Your task to perform on an android device: Next month, my friend Carlos and I are travelling to Salvador. I'll use the MakeMyTrip app to hunt for lodging for two people visiting Salvador from November 8 to November 11.
Image 0: 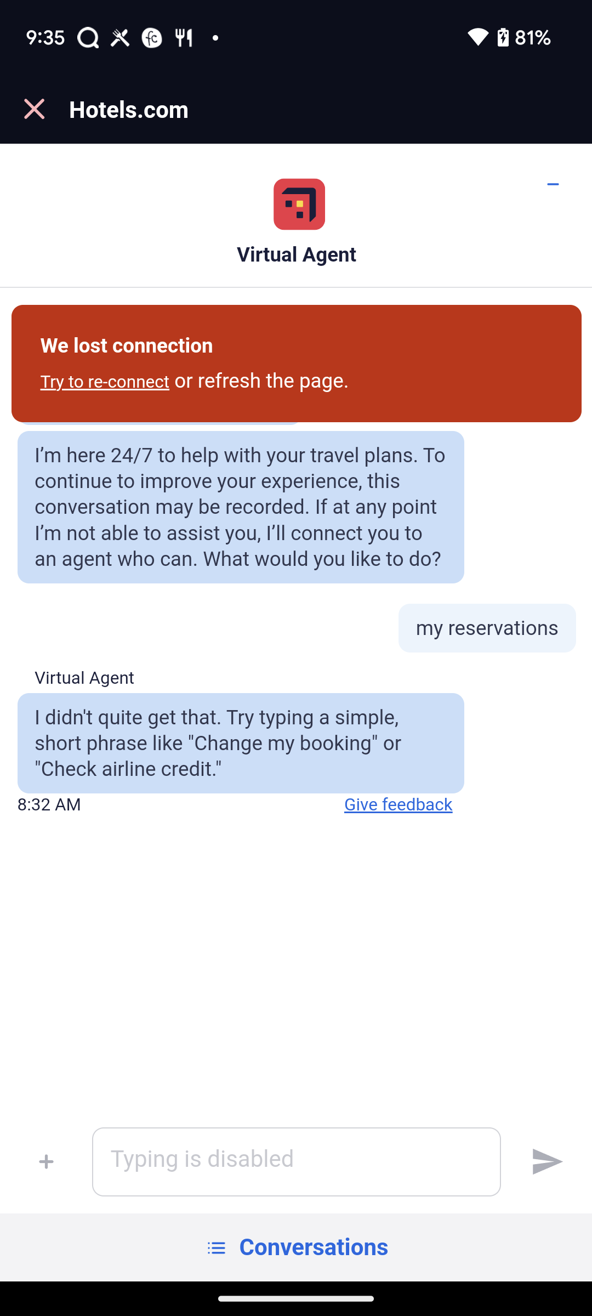
Open MakeMyTrip App
Step 0: open app "MakeMyTrip"
Image 1: 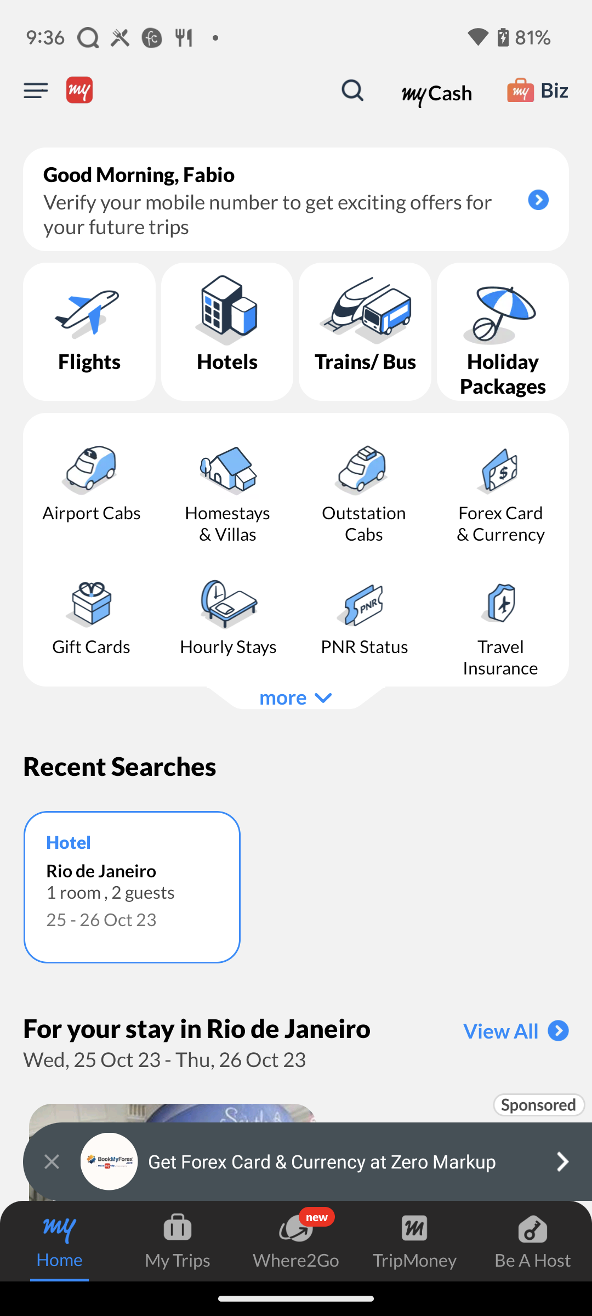
Click on the Hotels section
Step 1: click (227, 332)
Image 2: 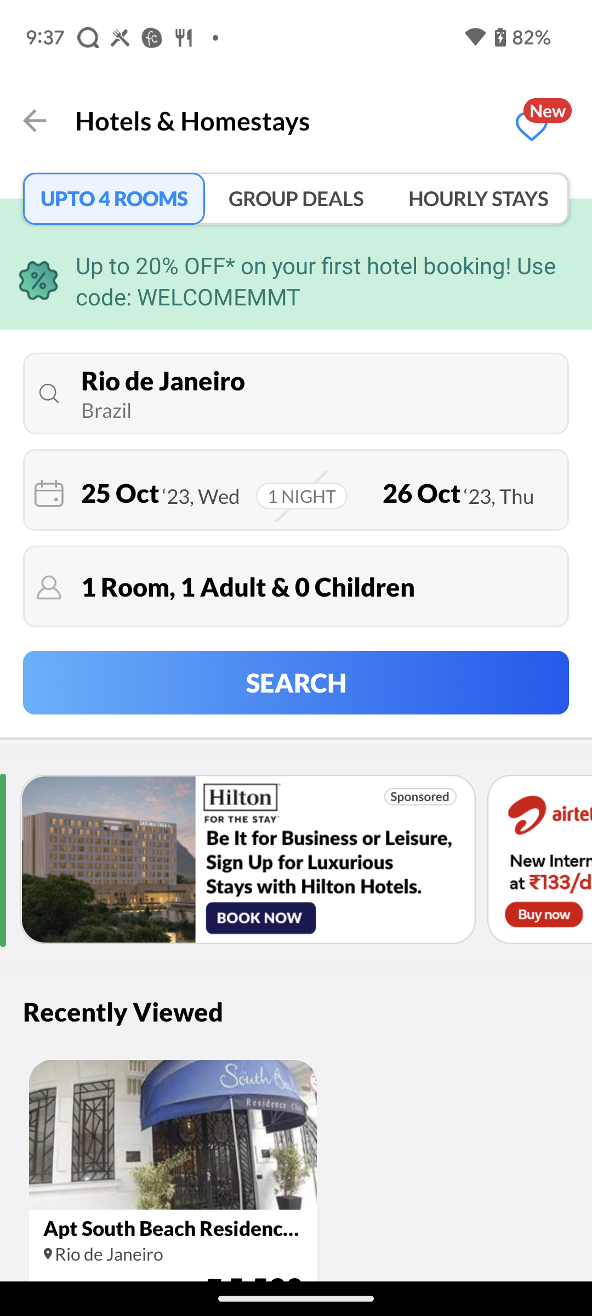
Click on the destination search bar
Step 2: click (296, 394)
Image 3: 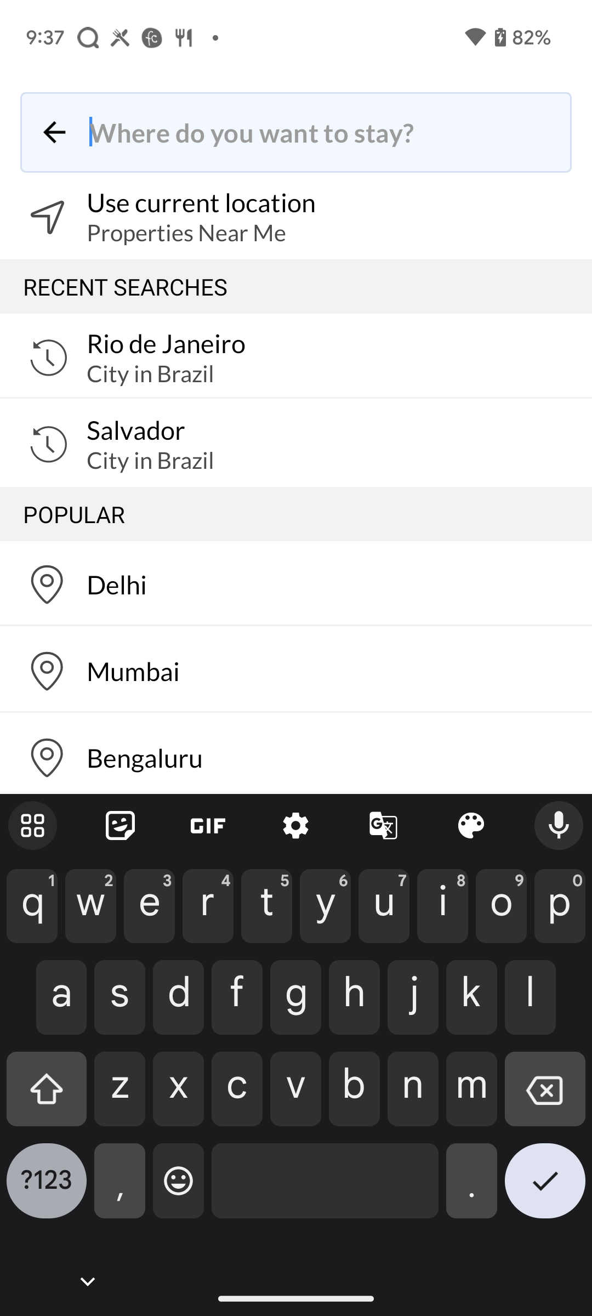
Search for Salvador
Step 3: type "Salvador"
Image 4: 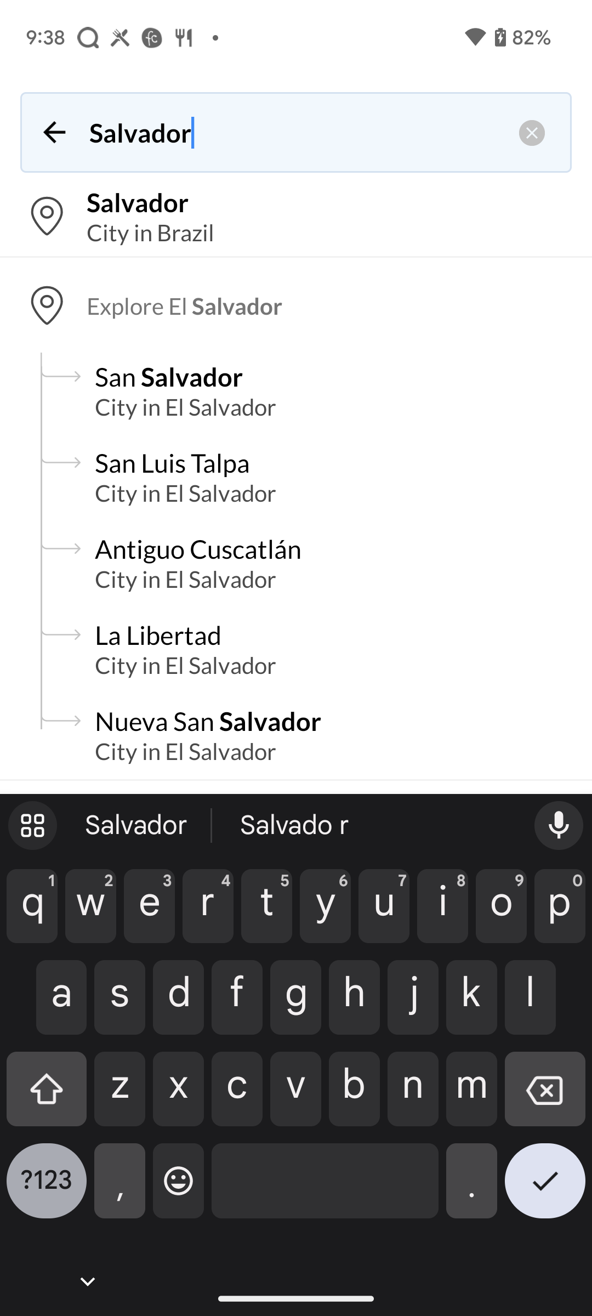
Click on the first search option
Step 4: click (150, 232)
Image 5: 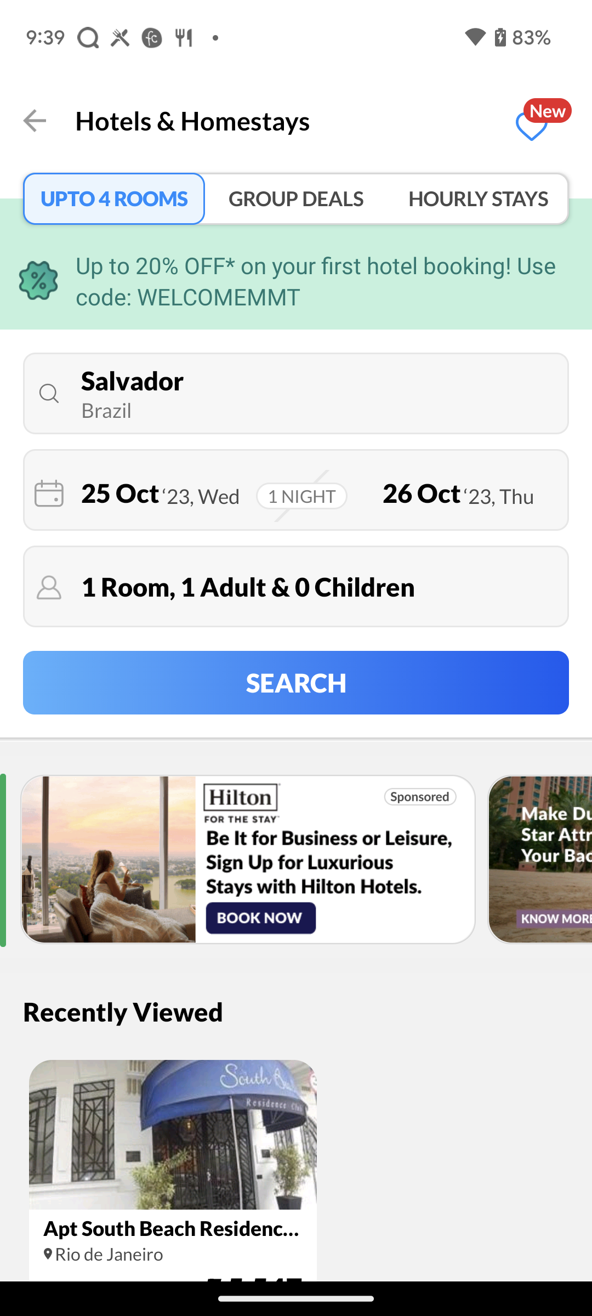
Click on the date section
Step 5: click (120, 493)
Image 6: 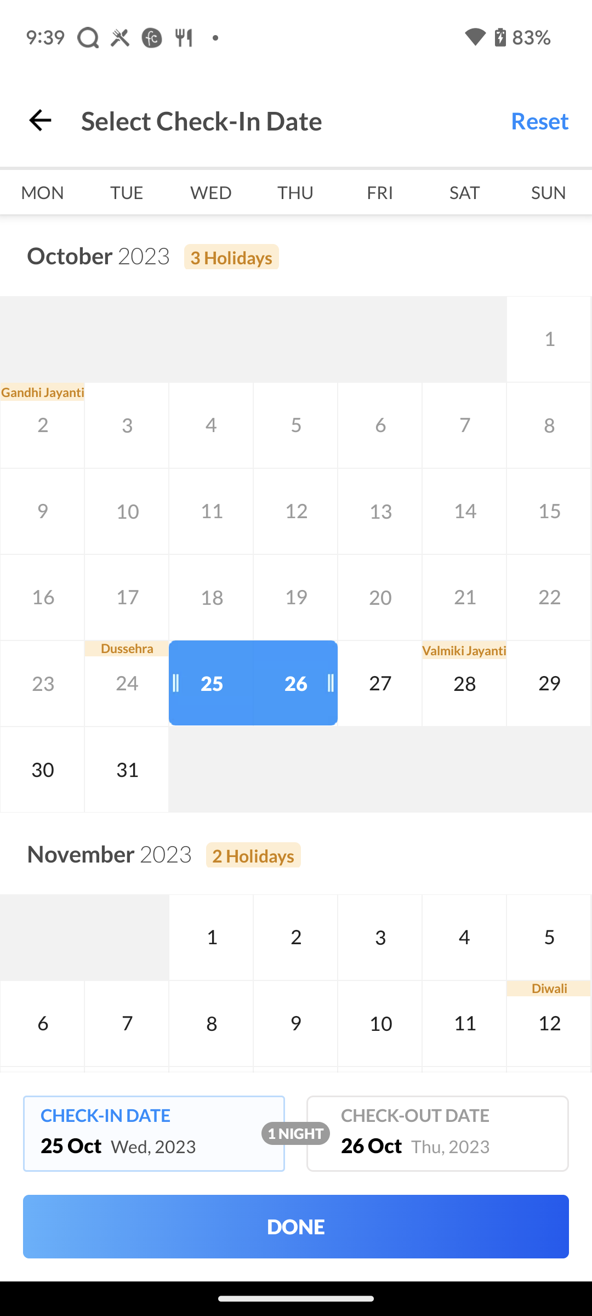
select check-in date as November 8
Step 6: click (210, 1023)
Image 7: 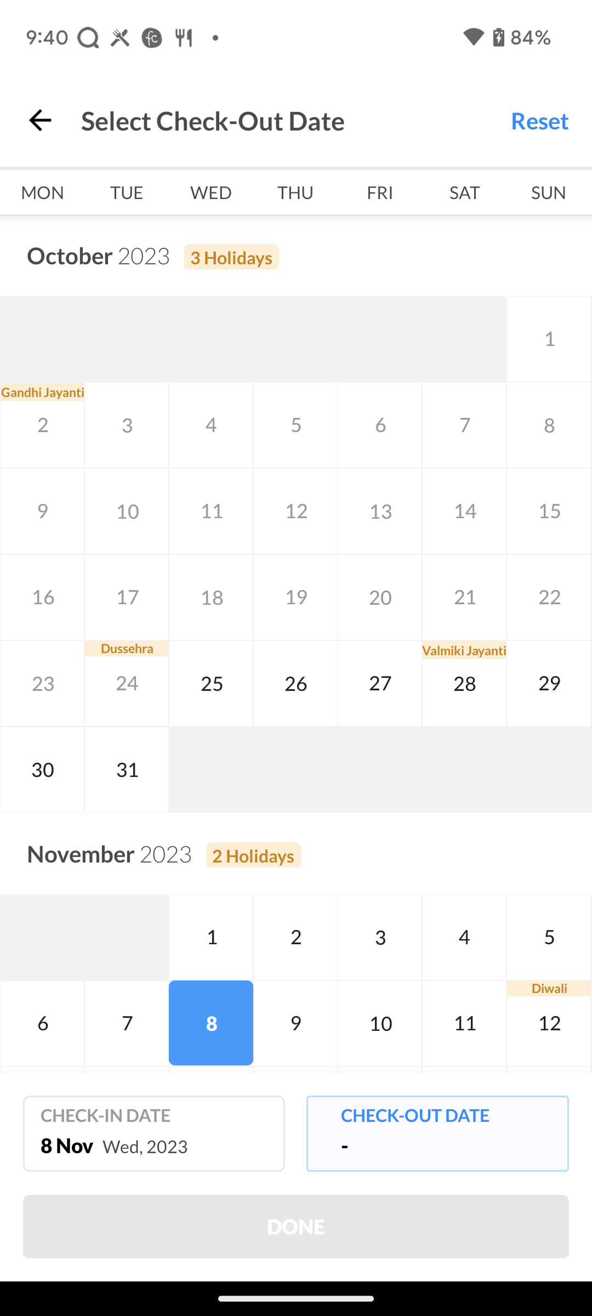
select Check-out date as November 11
Step 7: click (464, 1023)
Image 8: 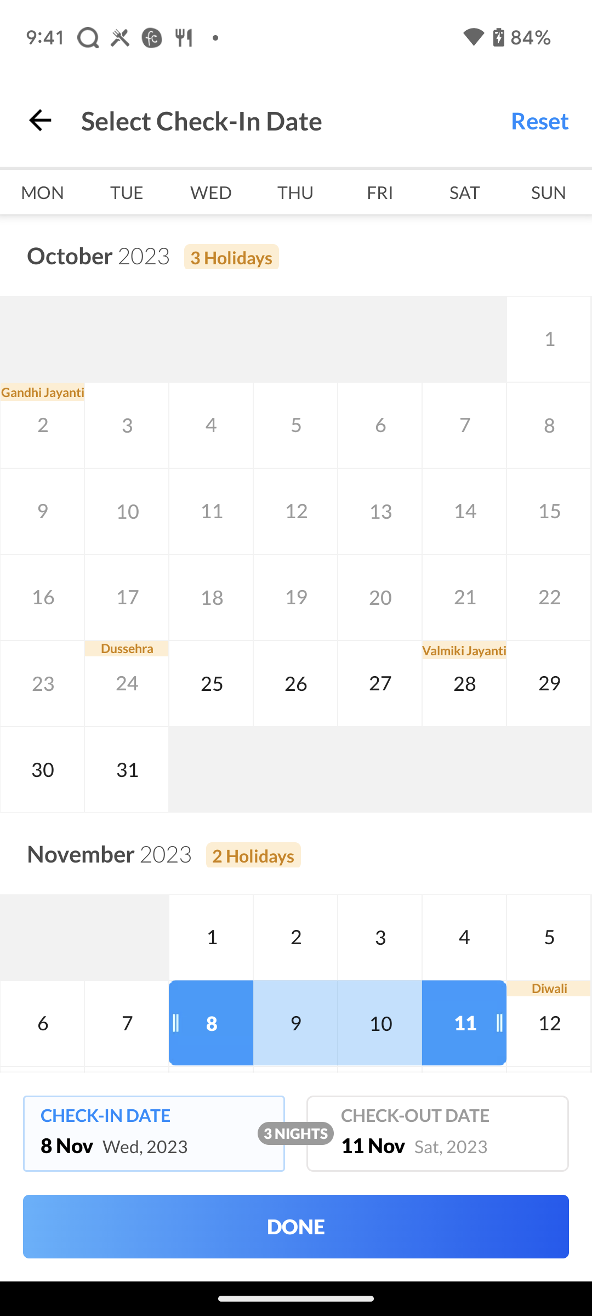
Click on the Done option at the bottom of the screen
Step 8: click (295, 1195)
Image 9: 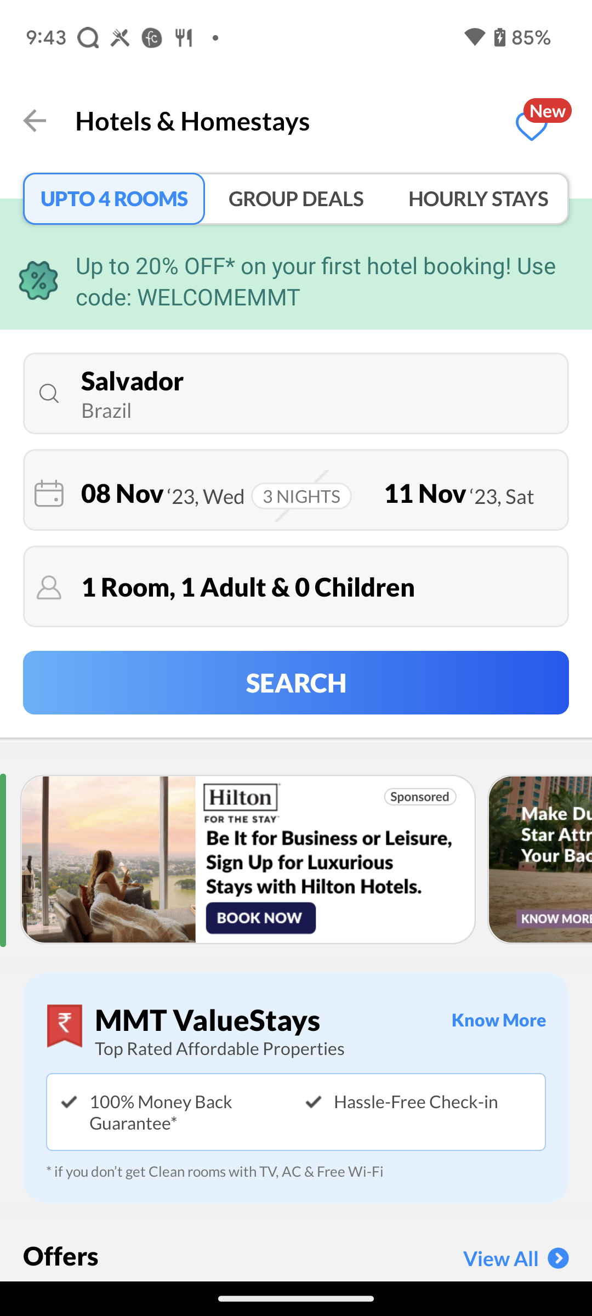
click on Rooms and Guests section
Step 9: click (248, 587)
Image 10: 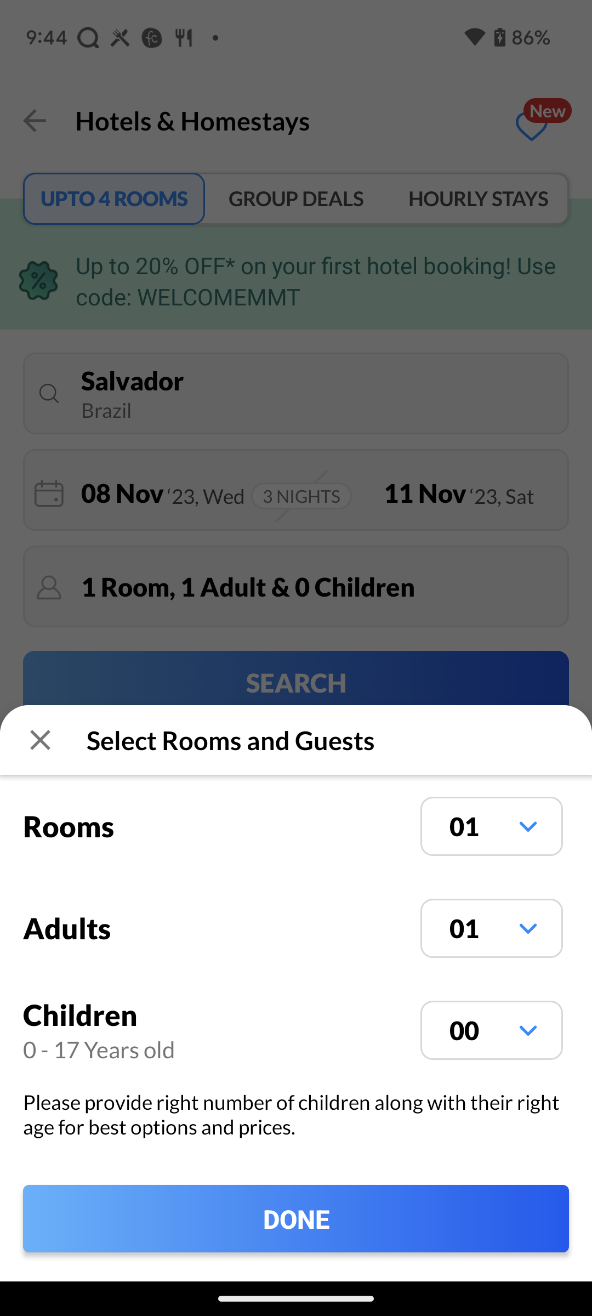
Click on the Drop down box of Adults
Step 10: click (296, 928)
Image 11: 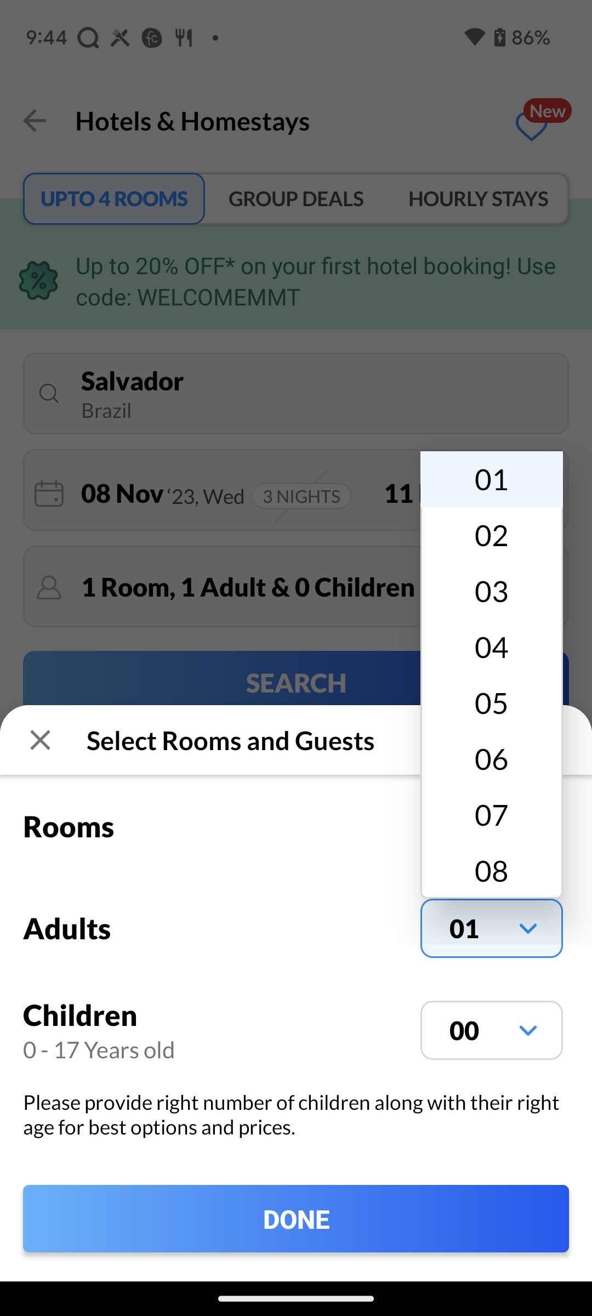
Select 02
Step 11: click (492, 535)
Image 12: 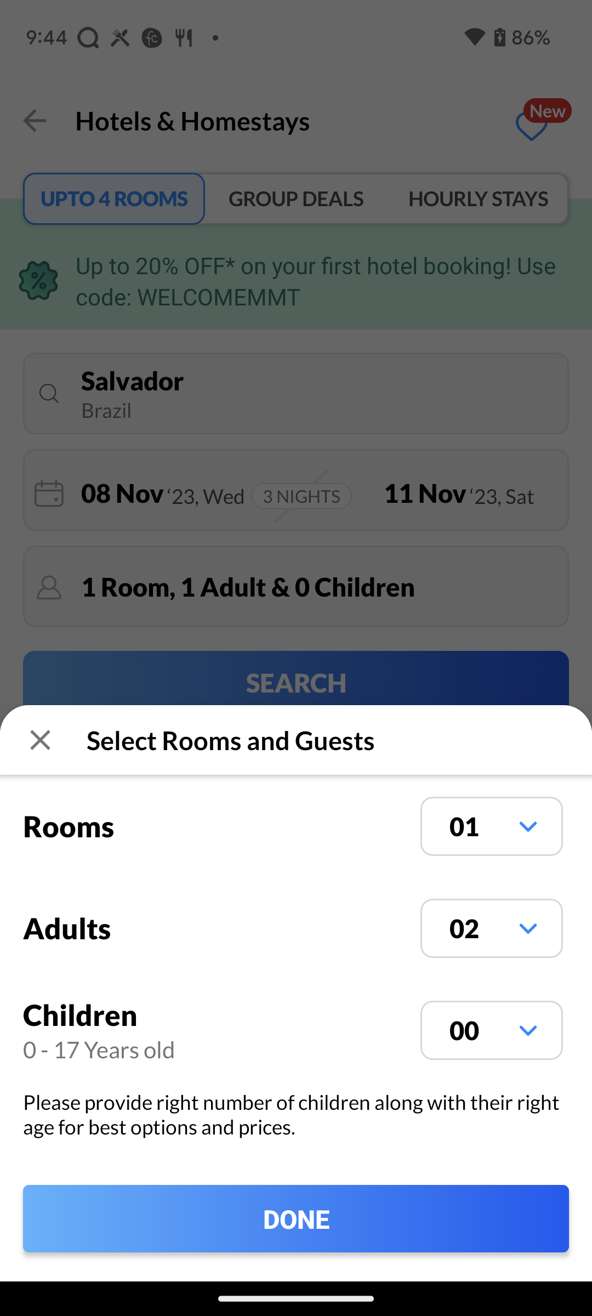
Click on the Done option at the bottom of the screen
Step 12: click (296, 1218)
Image 13: 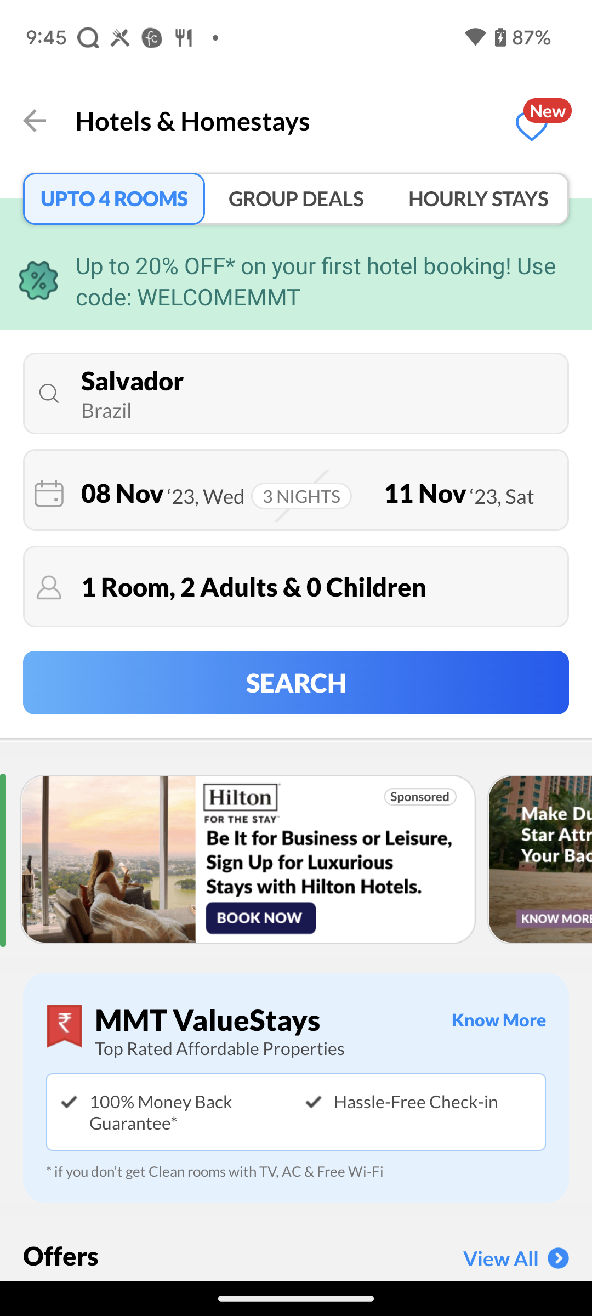
Click on the SEARCH option
Step 13: click (296, 682)